Your task to perform on an android device: It's time to change, as I am fed up with the old styles. Look for the Workwear Shoes on occasion filter in the eBay app.
Image 0: 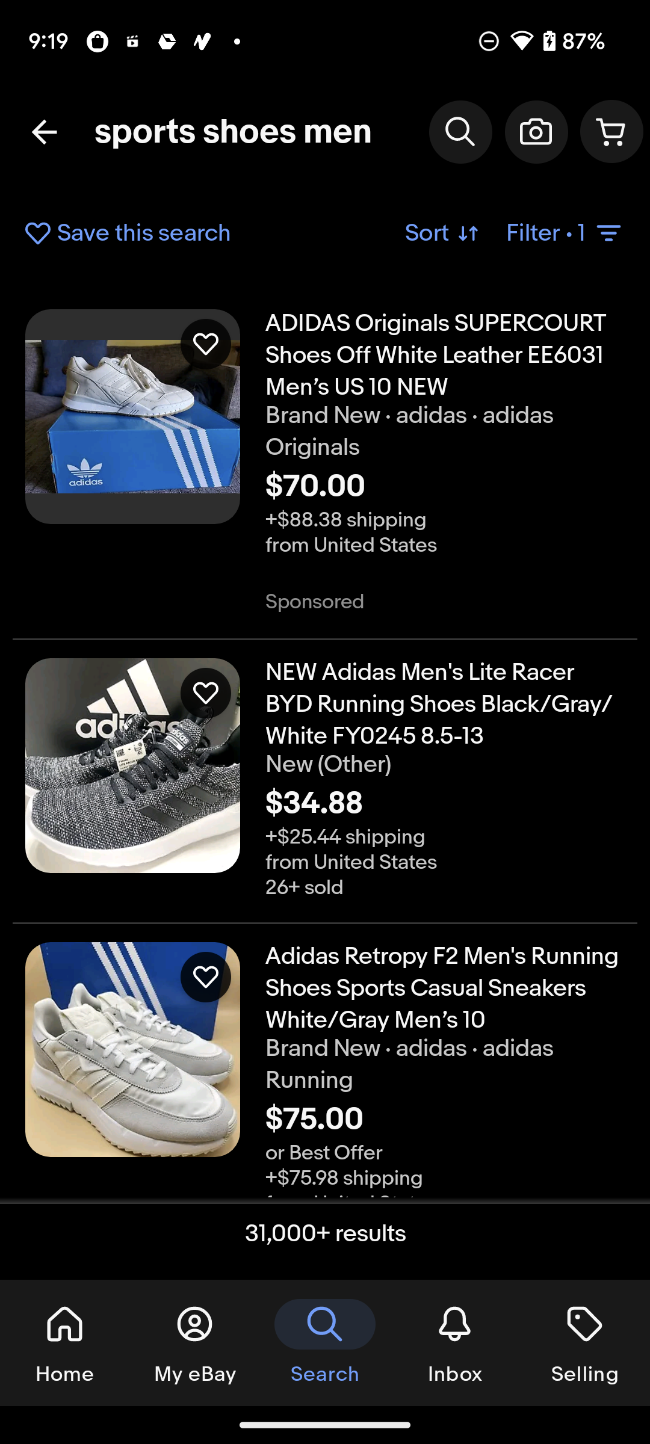
Click on the Filter option
Step 0: click (565, 233)
Image 1: 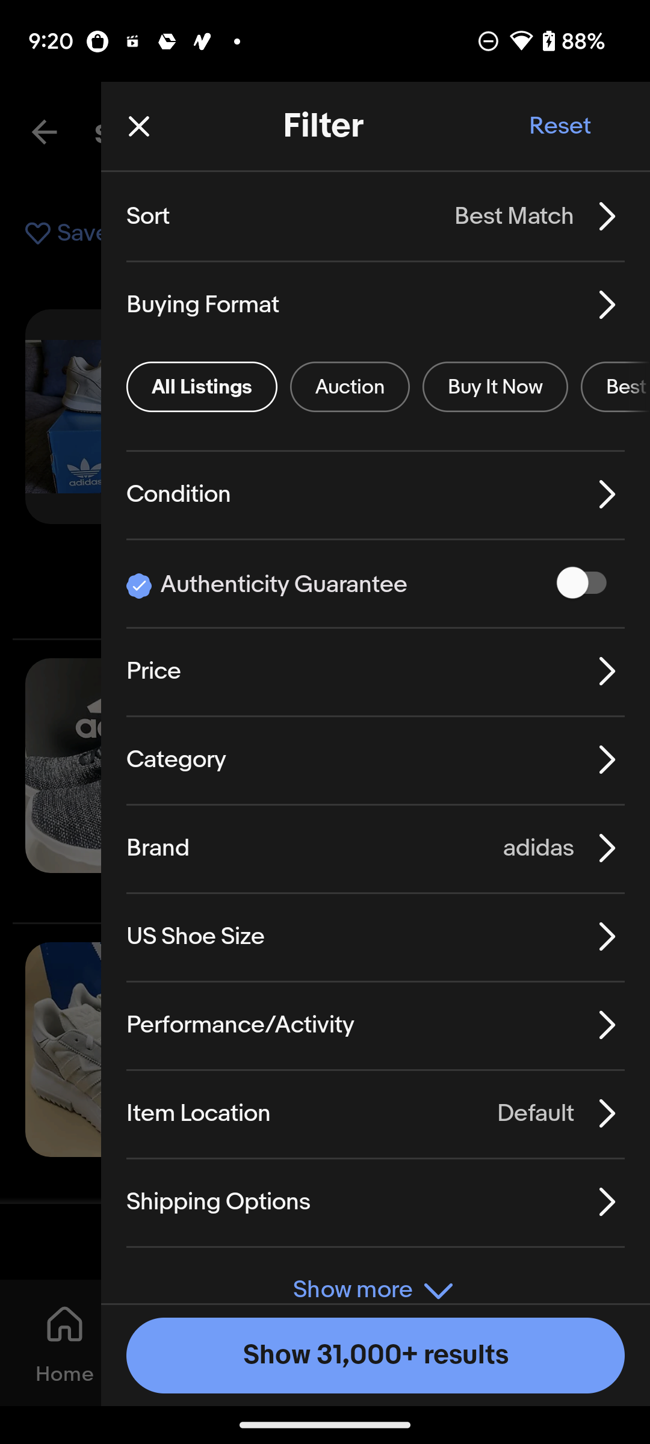
Click on Show more drop down icon
Step 1: click (375, 1277)
Image 2: 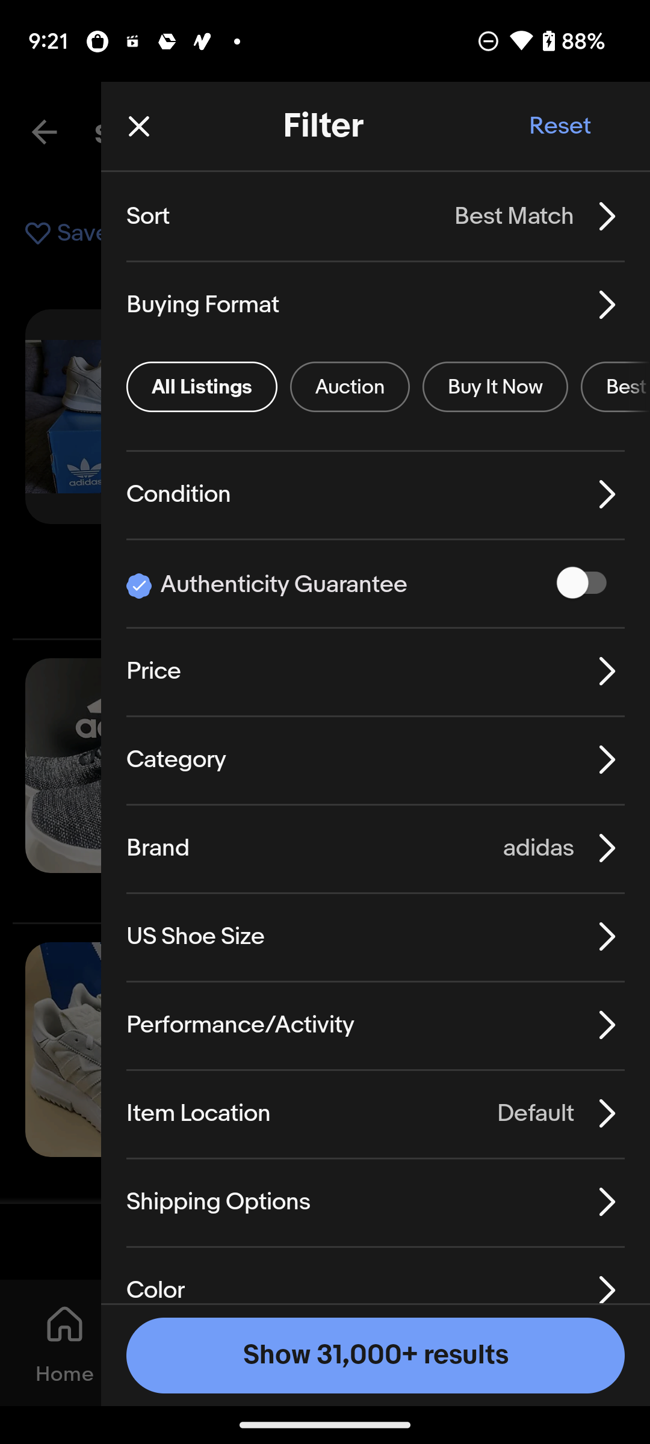
swipe up to see Occasion filter
Step 2: scroll down
Image 3: 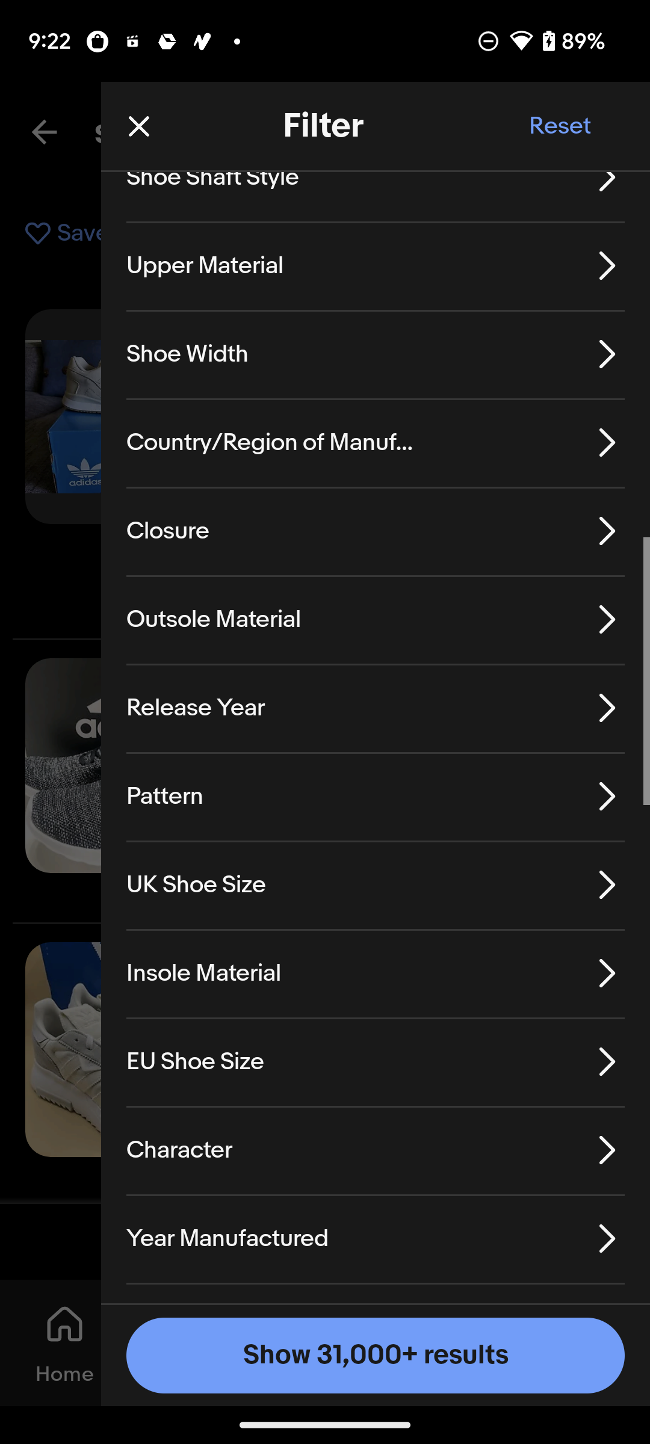
swipe up to see Occasion filter
Step 3: scroll down
Image 4: 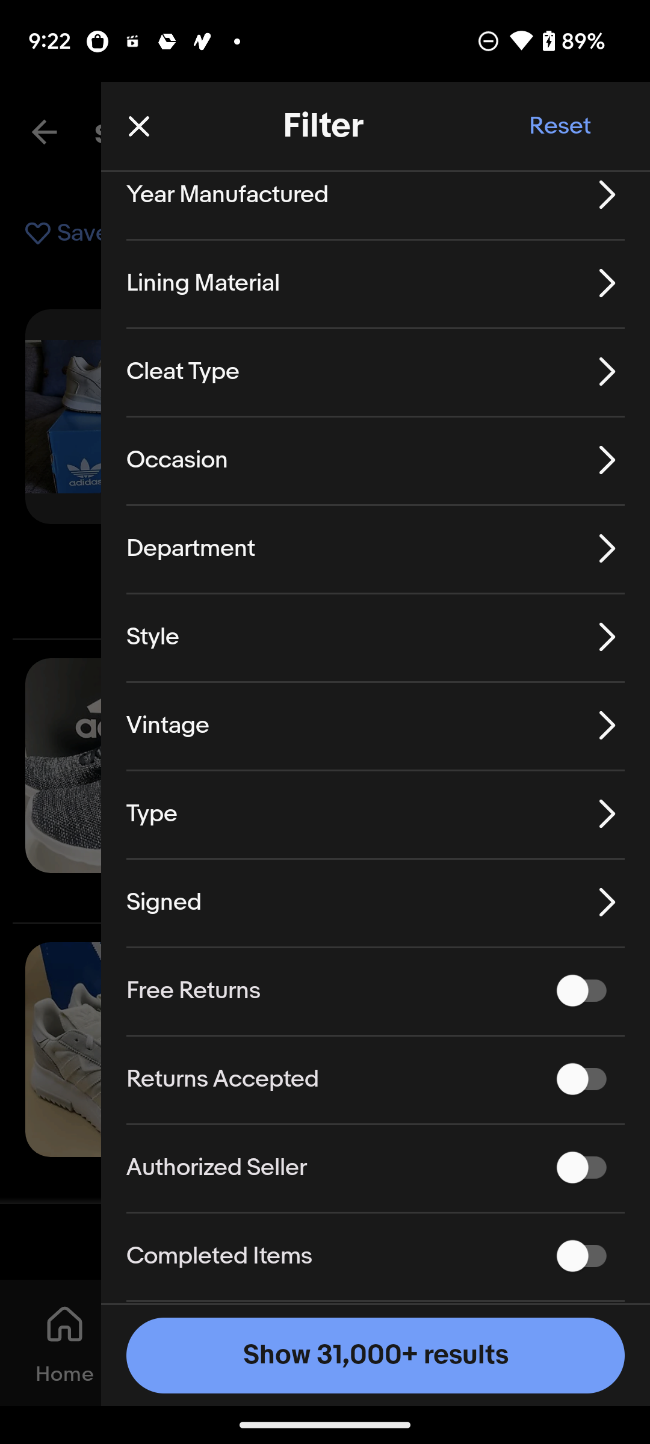
Click on the Occasion Section
Step 4: click (177, 460)
Image 5: 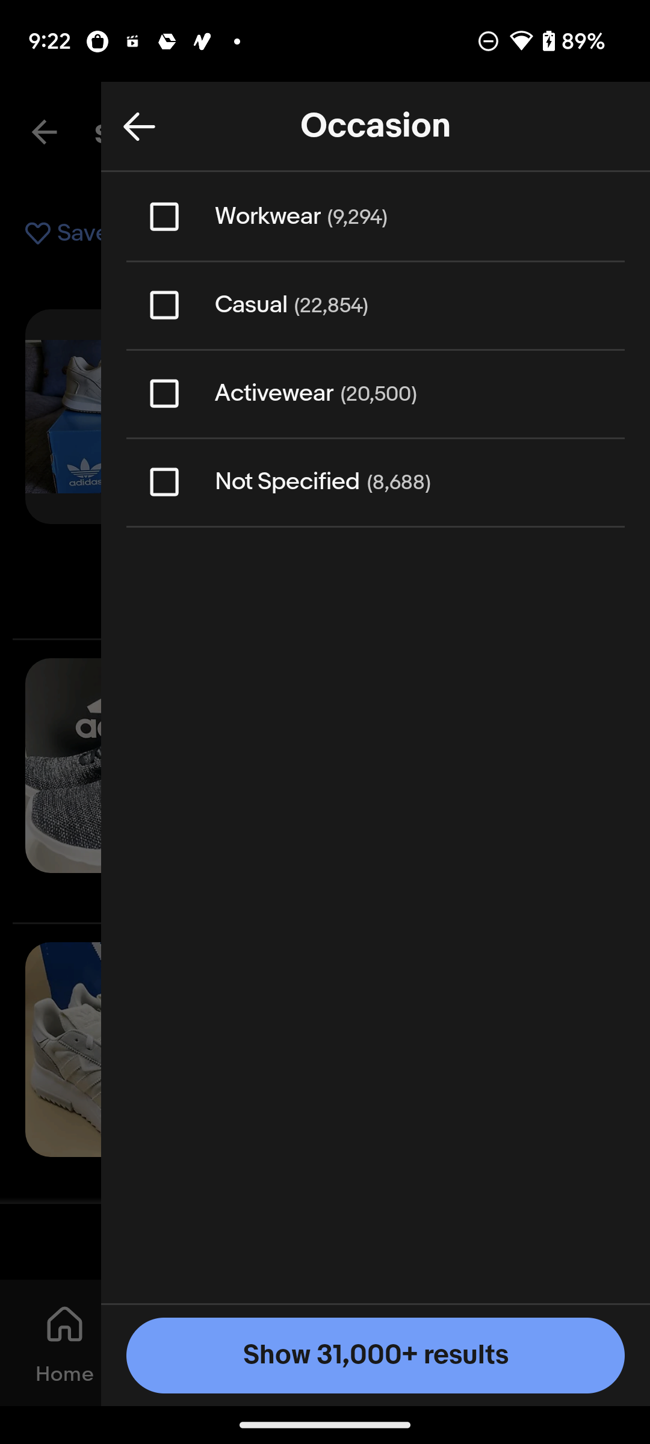
Select Workwear Occasion
Step 5: click (208, 233)
Image 6: 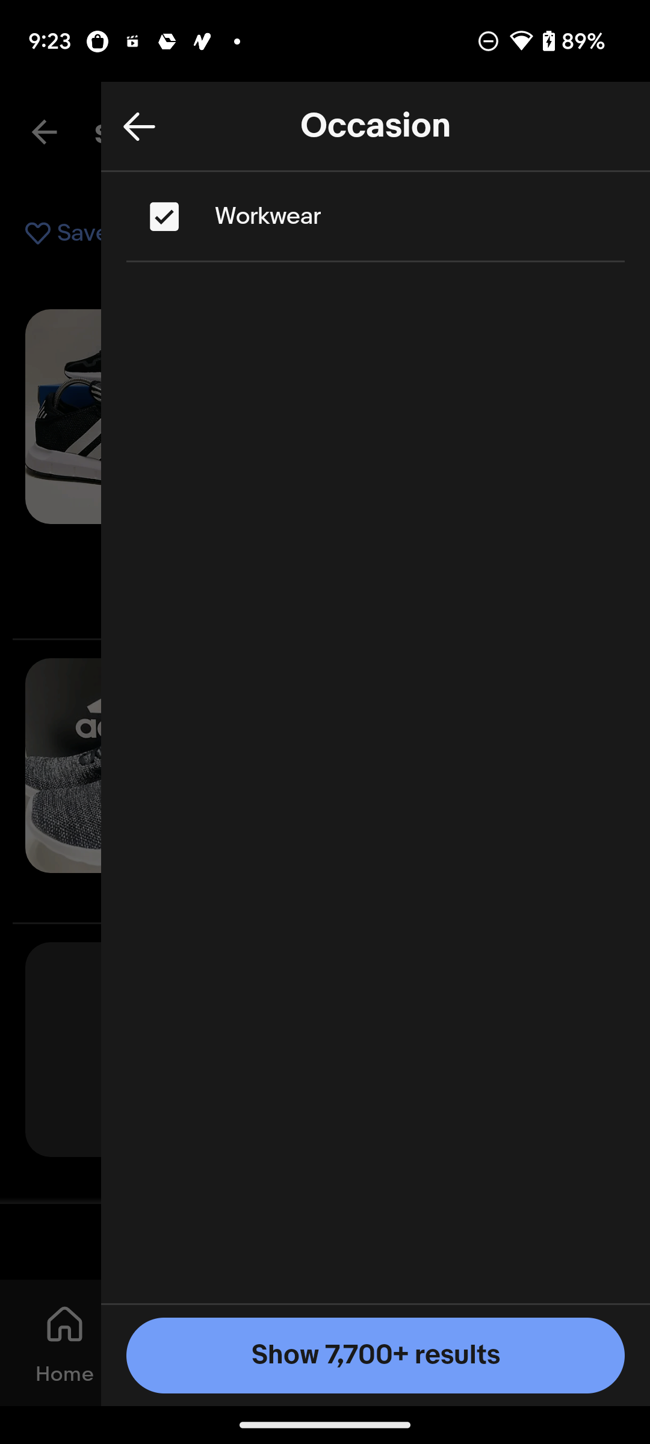
Click on Show 7,700+ results at the bottom of the screen
Step 6: click (445, 1366)